Your task to perform on an android device: Open Grubhub app and search for papa johns, gluten free restaurant
Image 0: 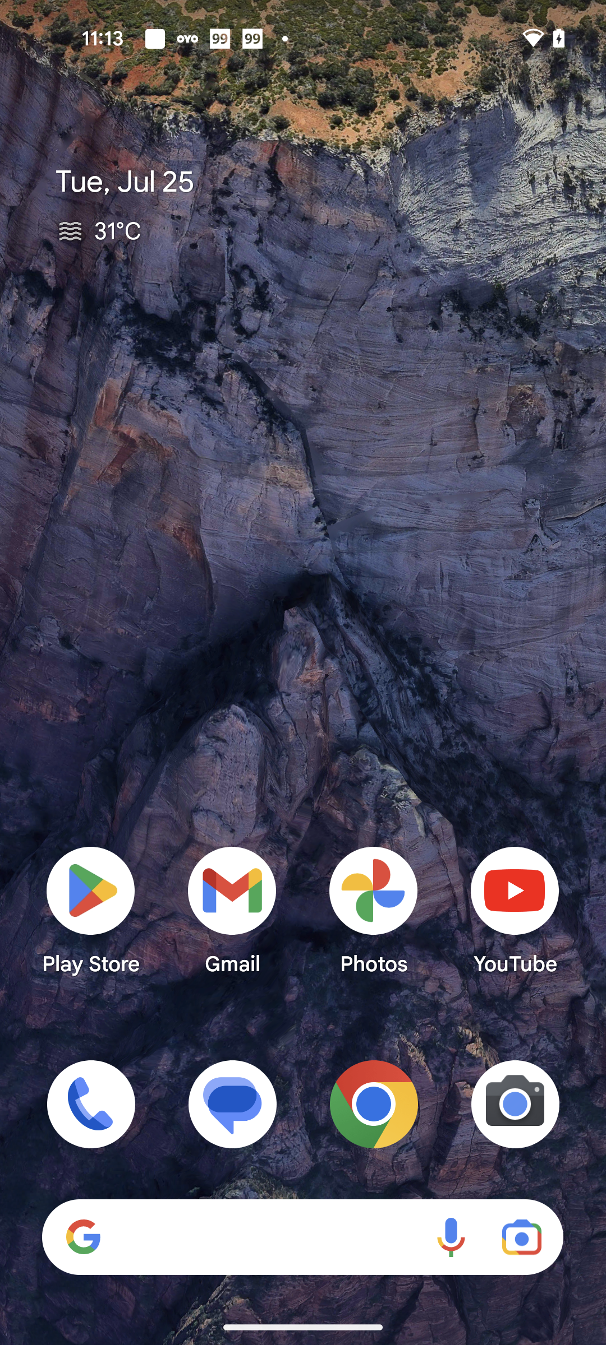
Open Grubhub app
Step 0: open app "Grubhub"
Image 1: 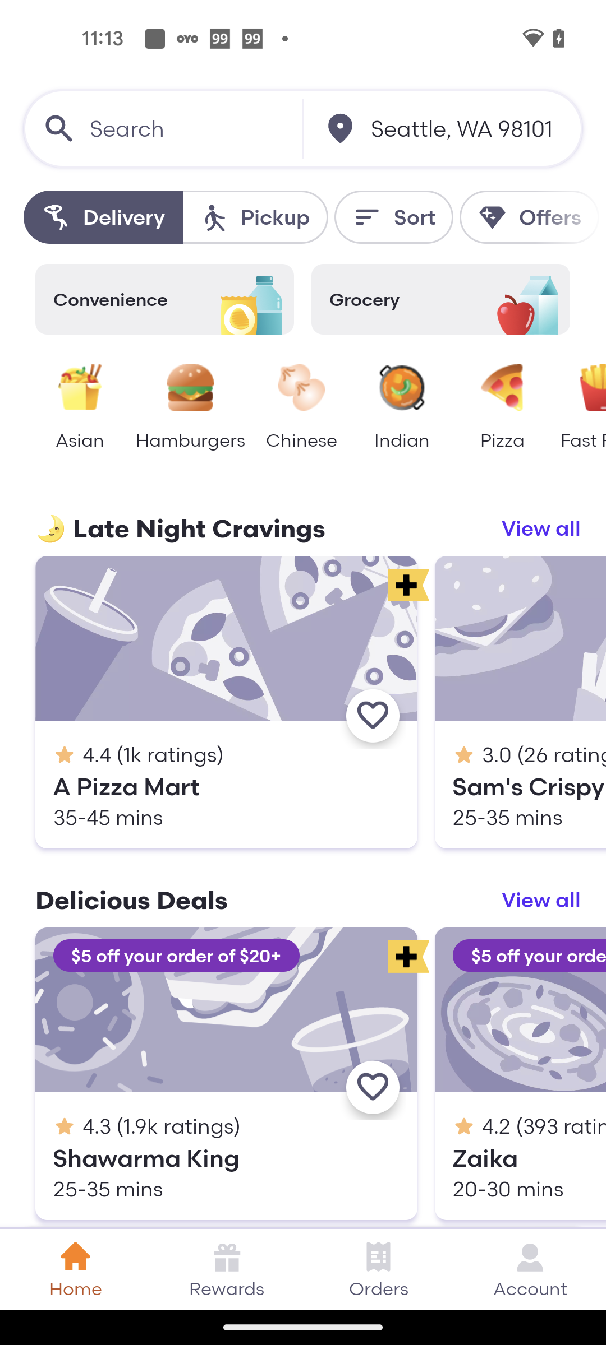
Click on the search bar
Step 1: click (187, 128)
Image 2: 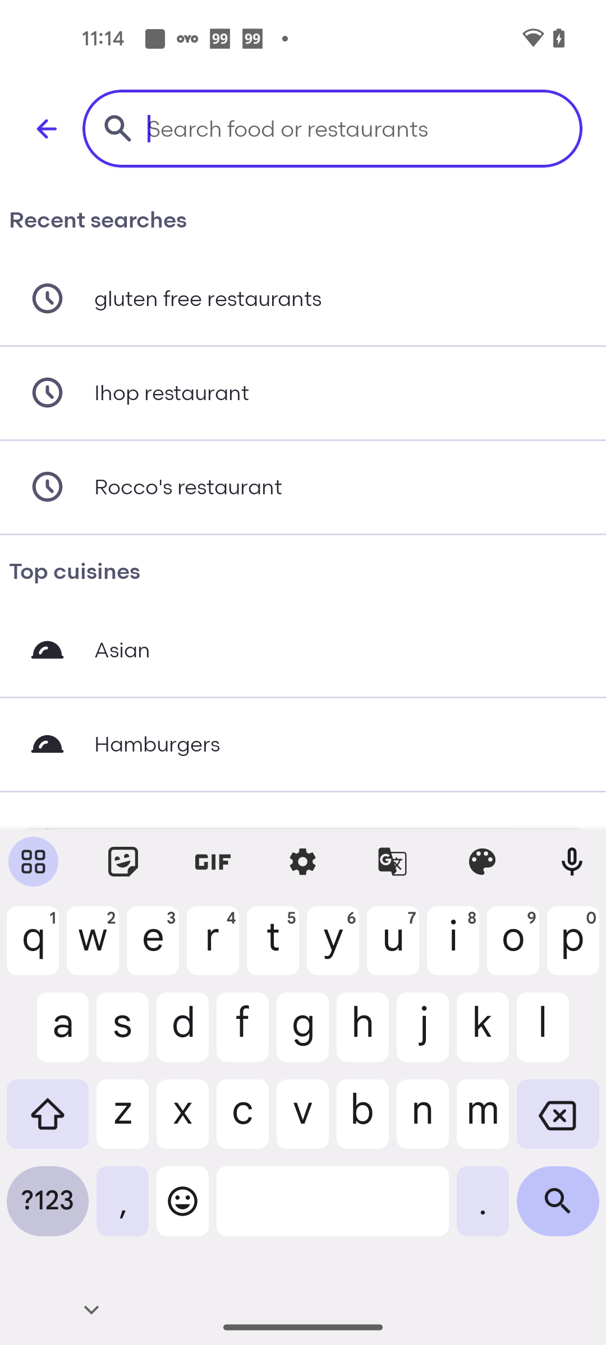
Search for Papa johns, Gluten free restaurant
Step 2: type "Papa johns restaurant"
Image 3: 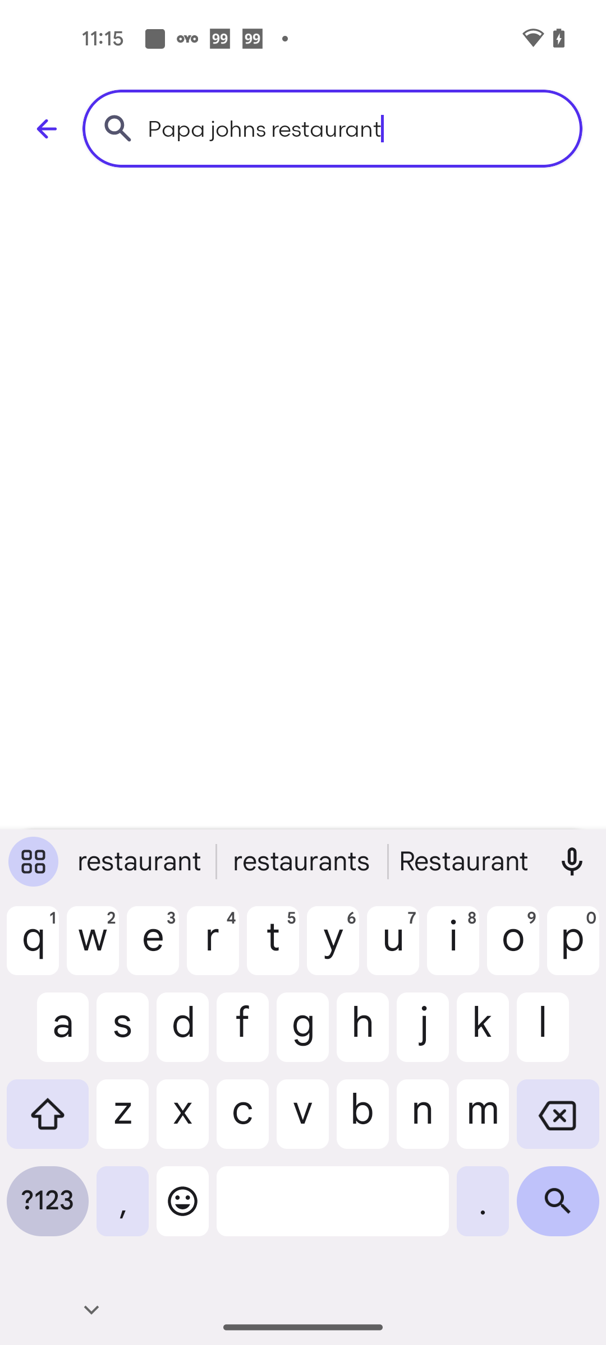
Click on the Search icon at the bottom right corner of the screen
Step 3: click (558, 1209)
Image 4: 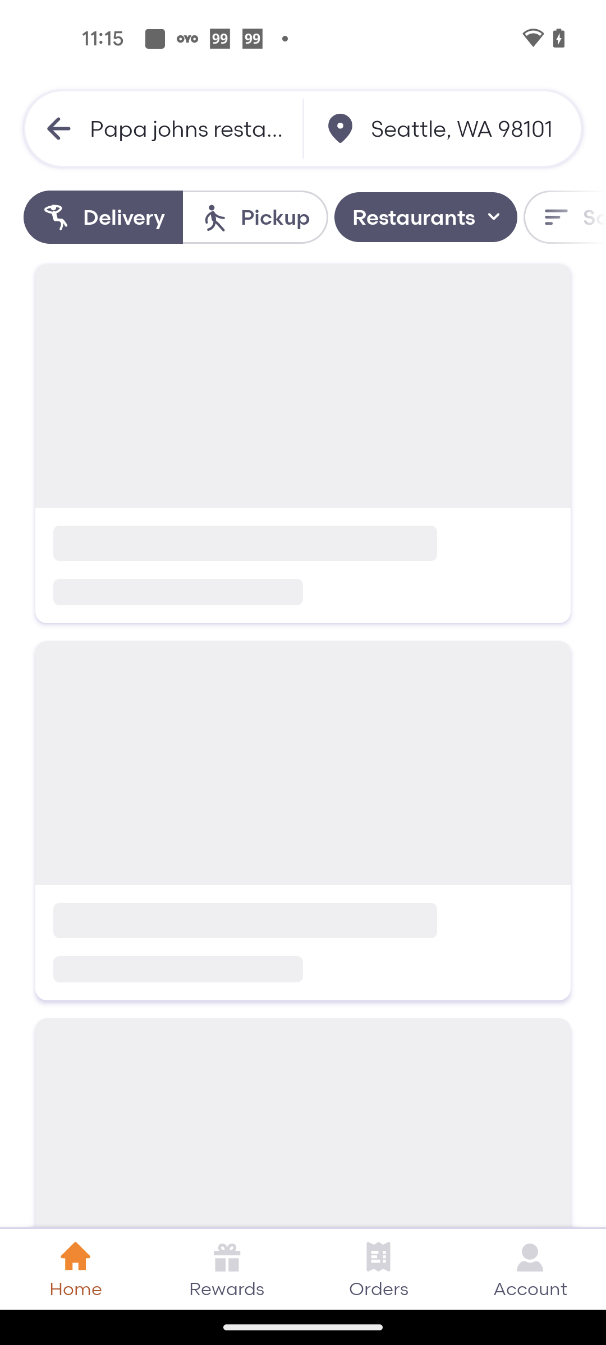
Click on the Search icon at the bottom right corner of the screen
Step 4: wait